Your task to perform on an android device: My current Apple phone broke, so I want to get a new one.Use the Amazon app to look for a new iPhone.
Image 0: 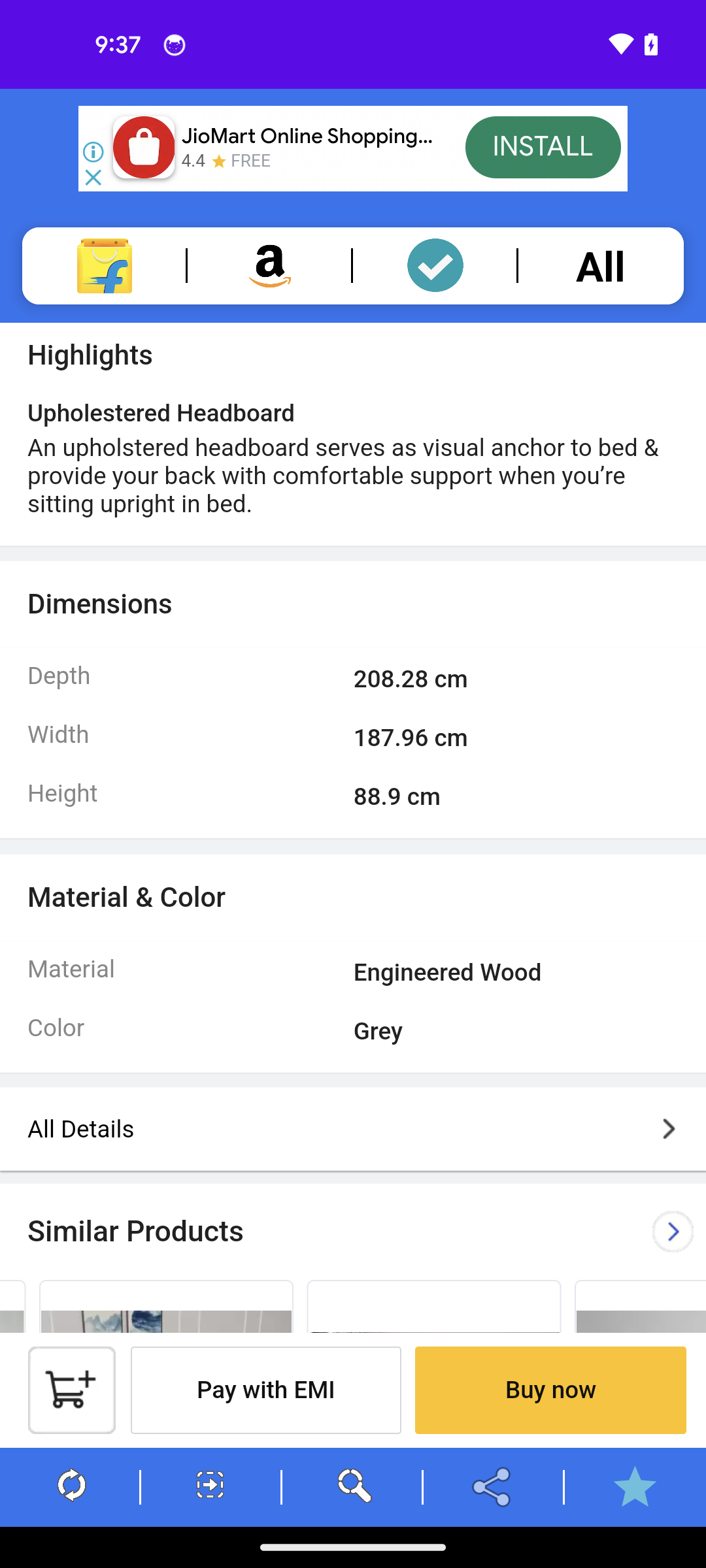
Open the amazon app
Step 0: open app "Amazon"
Image 1: 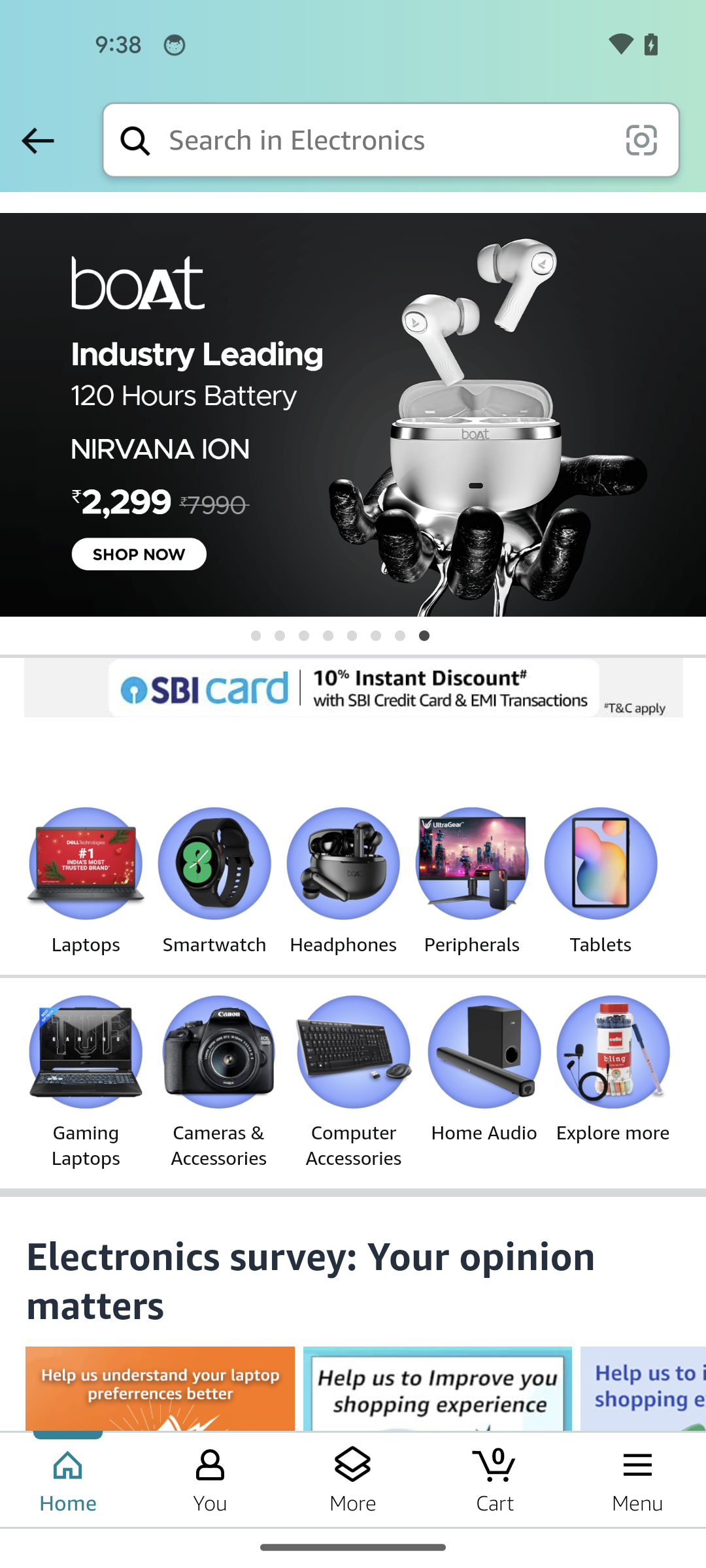
Tap on the search bar at the top of the screen
Step 1: click (386, 140)
Image 2: 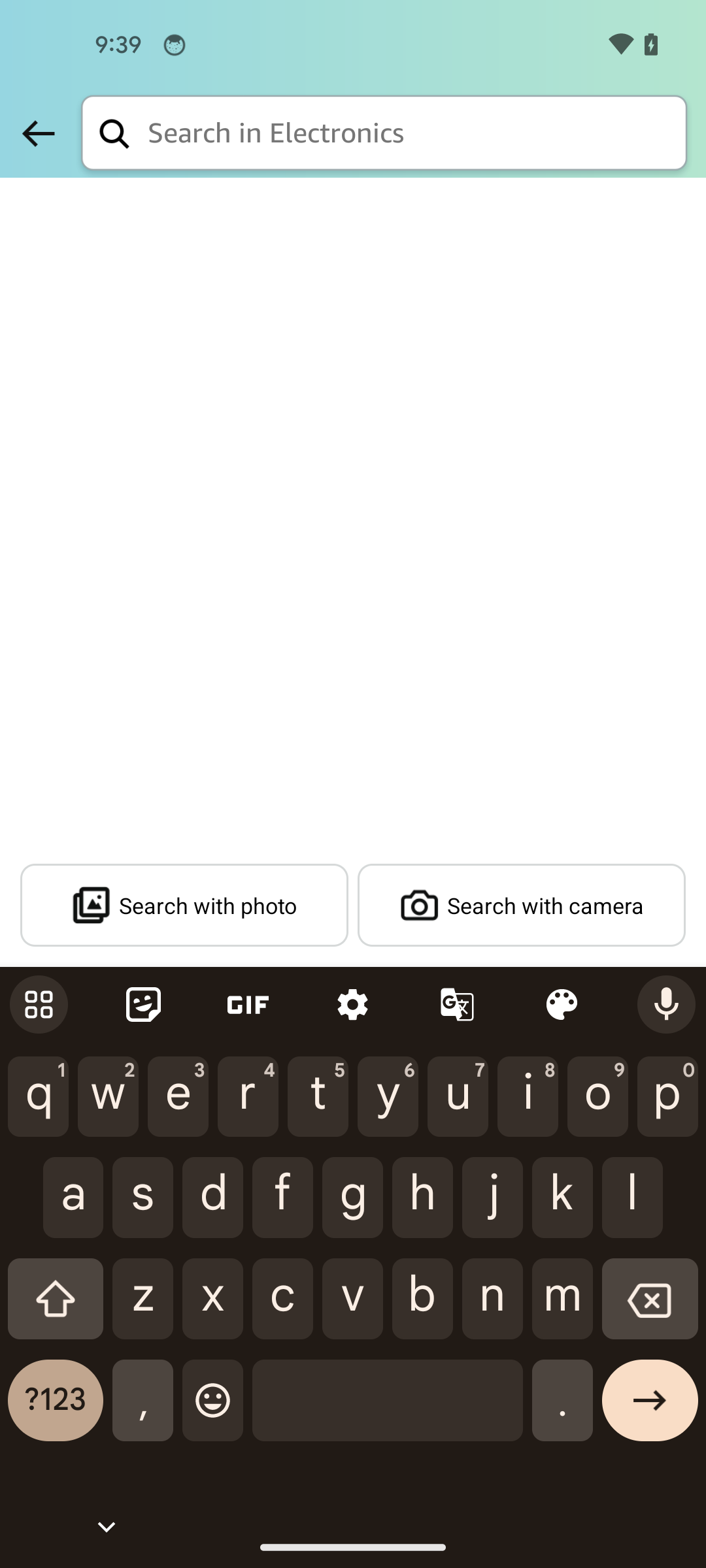
Search for a new iPhone
Step 2: type " iPhone"
Image 3: 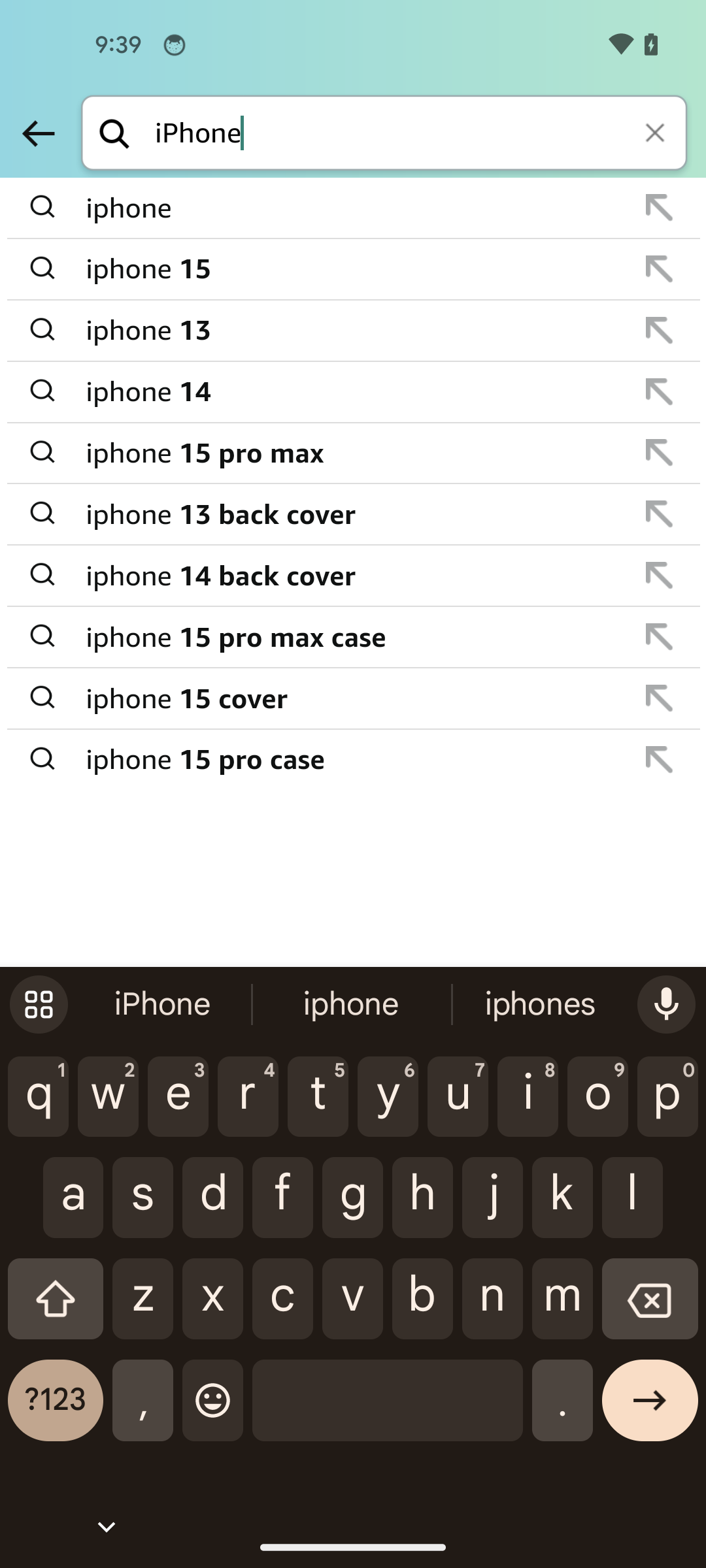
Select the second search result
Step 3: click (354, 269)
Image 4: 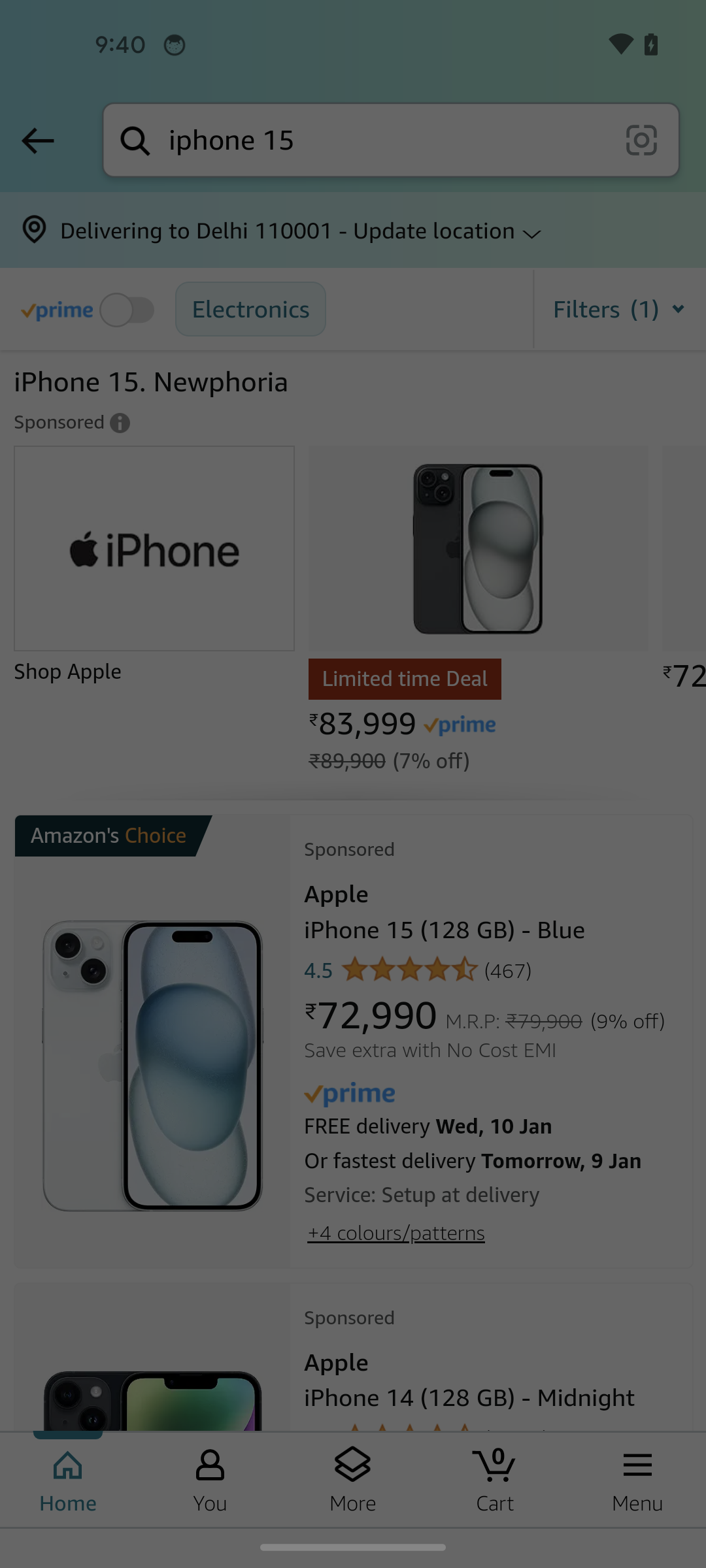
Select the second search result
Step 4: wait